Your task to perform on an android device: I want to use the Notein app to update my grocery list and add broccoli to it.
Image 0: 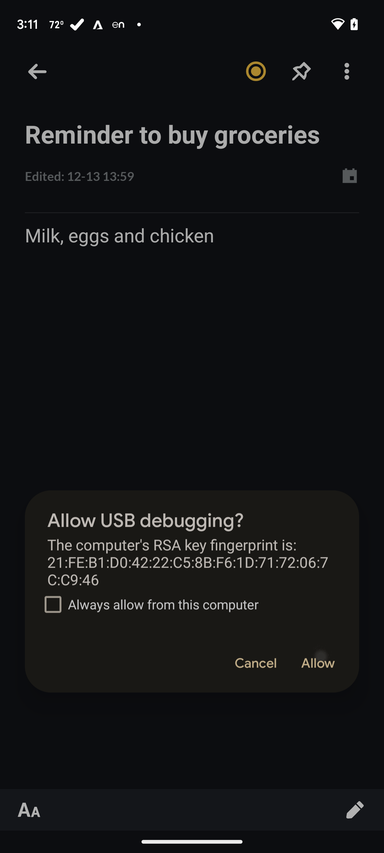
Click on the list to edit it
Step 0: click (151, 254)
Image 1: 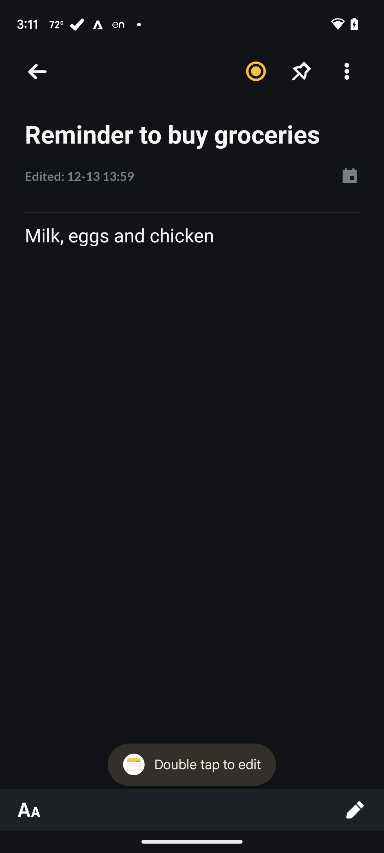
Click on the list to edit it
Step 1: click (192, 232)
Image 2: 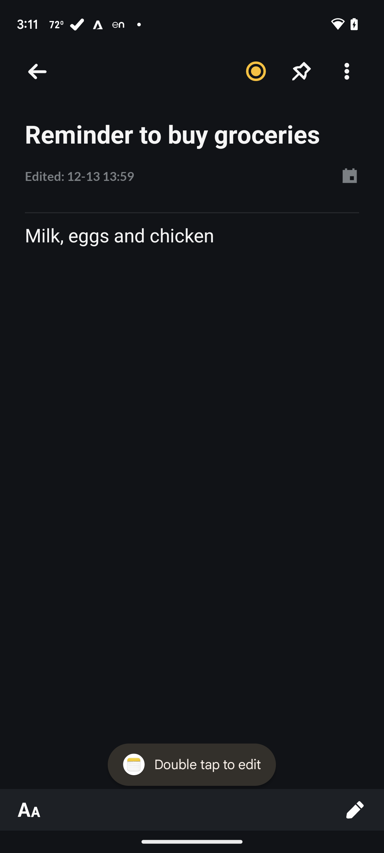
Click on the list to edit it
Step 2: click (192, 232)
Image 3: 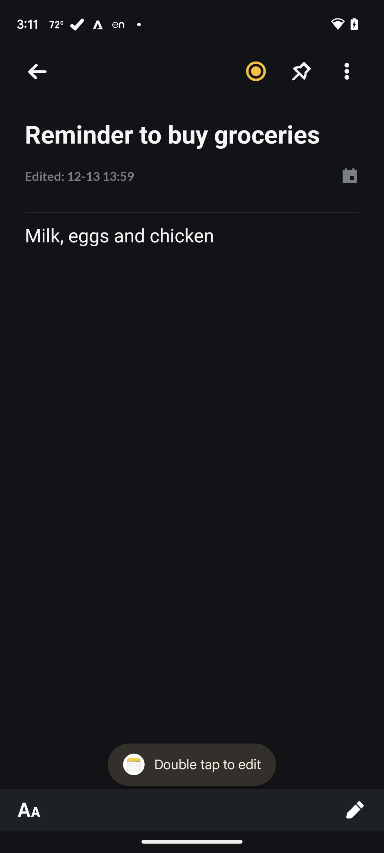
Click on the list to edit it
Step 3: click (338, 65)
Image 4: 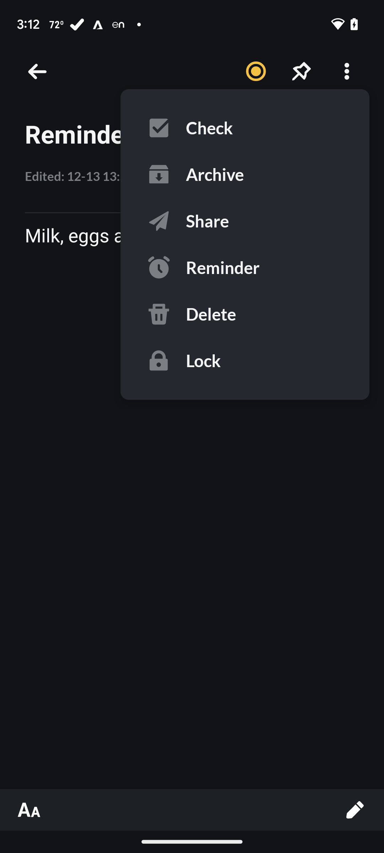
Click on the list to edit it
Step 4: click (345, 810)
Image 6: 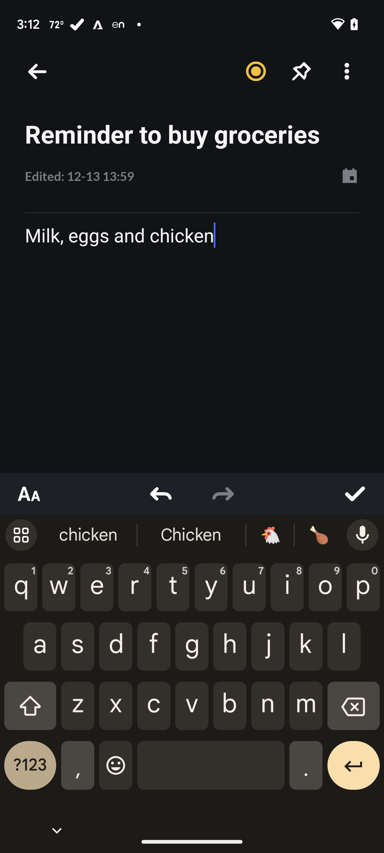
Add Milk, eggs, chicken and broccoli.
Step 6: type "Milk, eggs, chicken and broccoli."
Image 7: 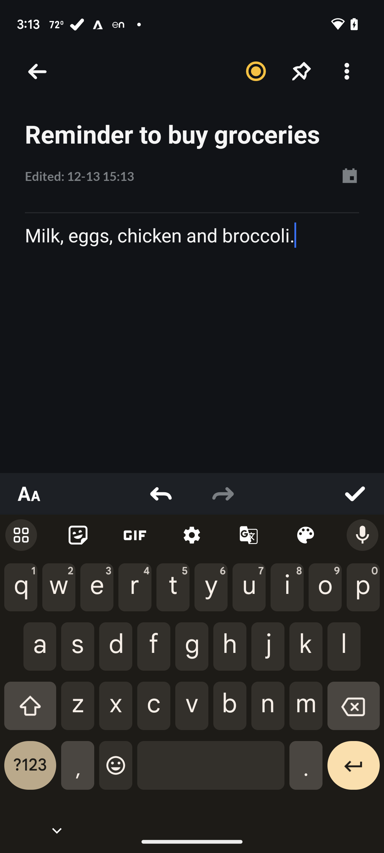
Click on the correct option
Step 7: click (350, 488)